Your task to perform on an android device: On the Agoda app, search for the hotels in Berlin for my upcoming trip from December 17th to December 21st.
Image 0: 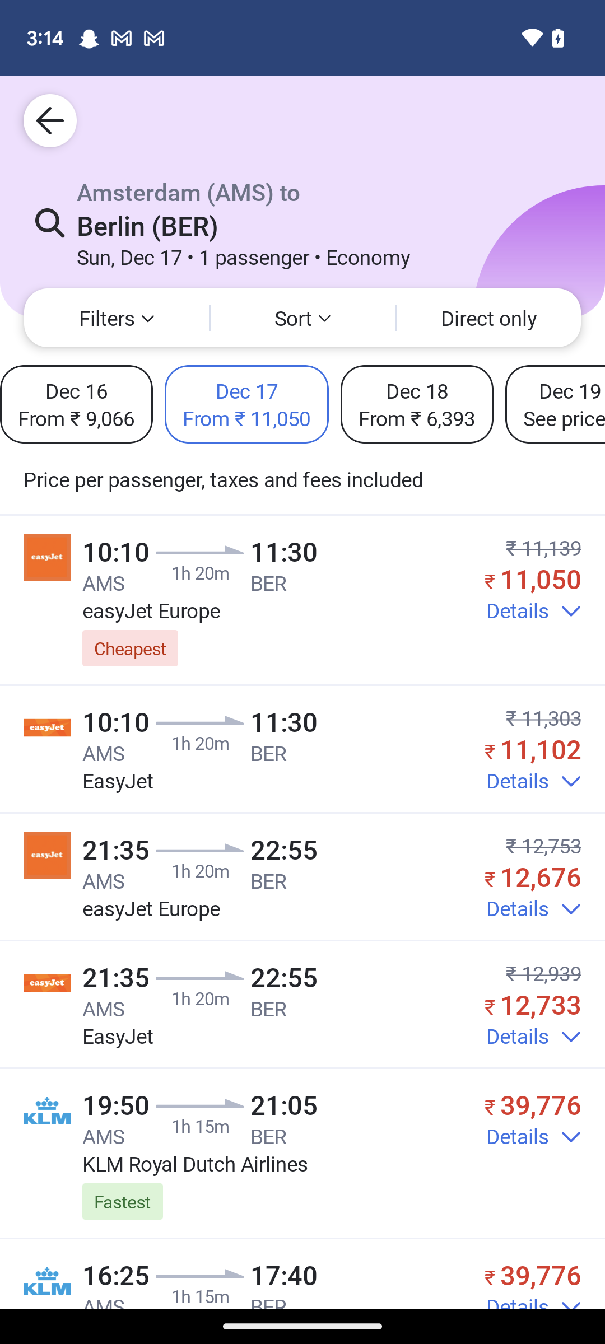
Go back to the home screen of the app.
Step 0: press back button
Image 1: 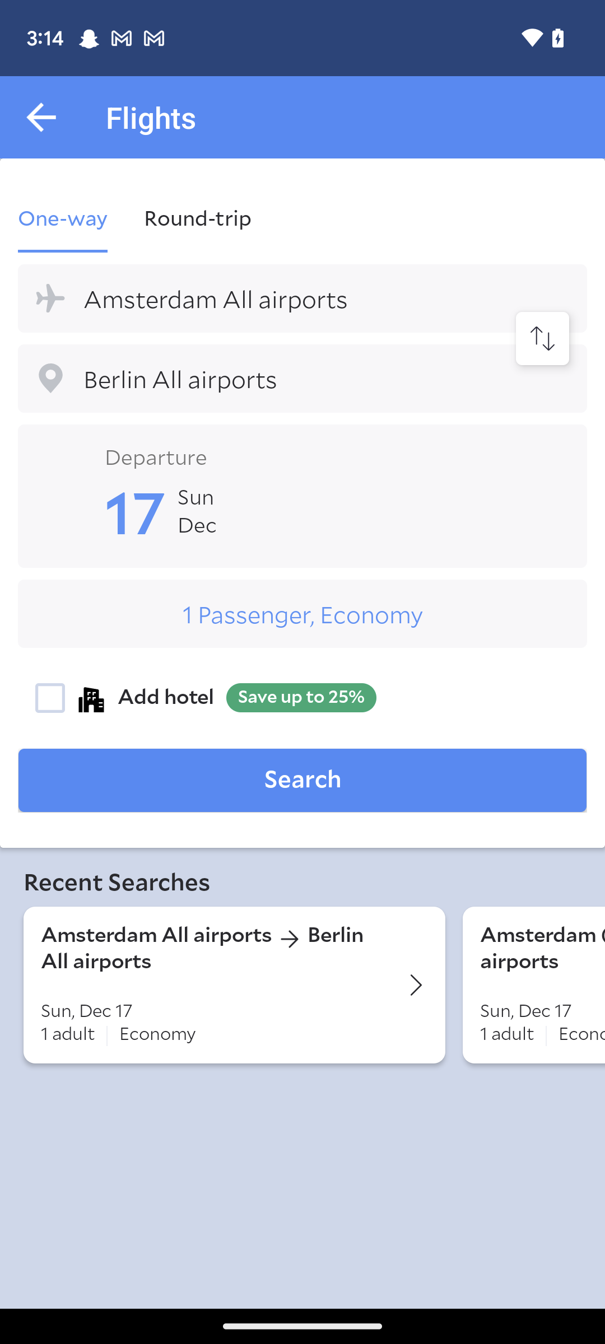
Go back to the home screen of the app.
Step 1: press back button
Image 2: 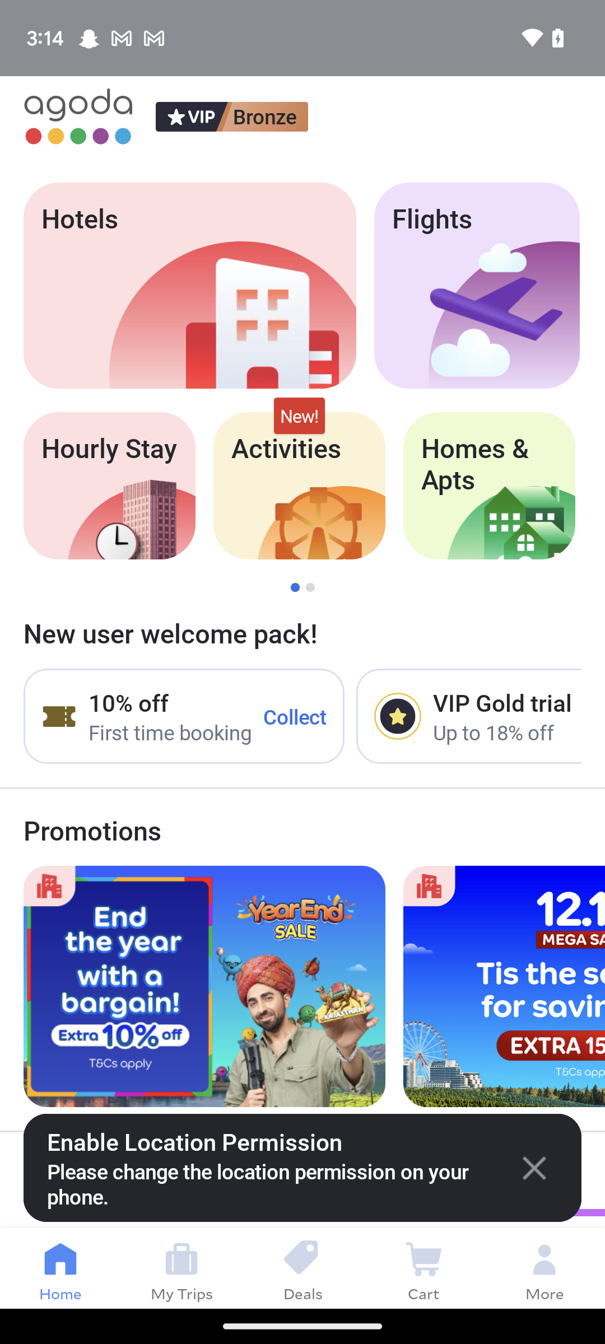
Click on the Hotels icon at the top of the screen.
Step 2: click (189, 286)
Image 3: 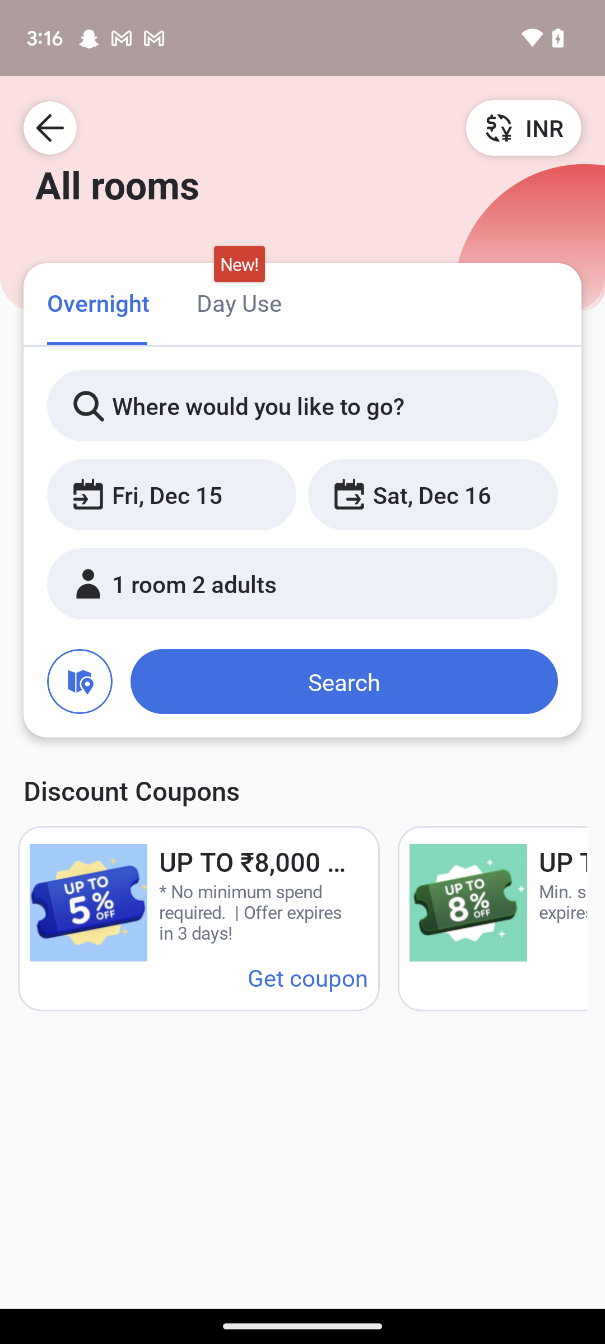
Click on the destination tab.
Step 3: click (290, 405)
Image 4: 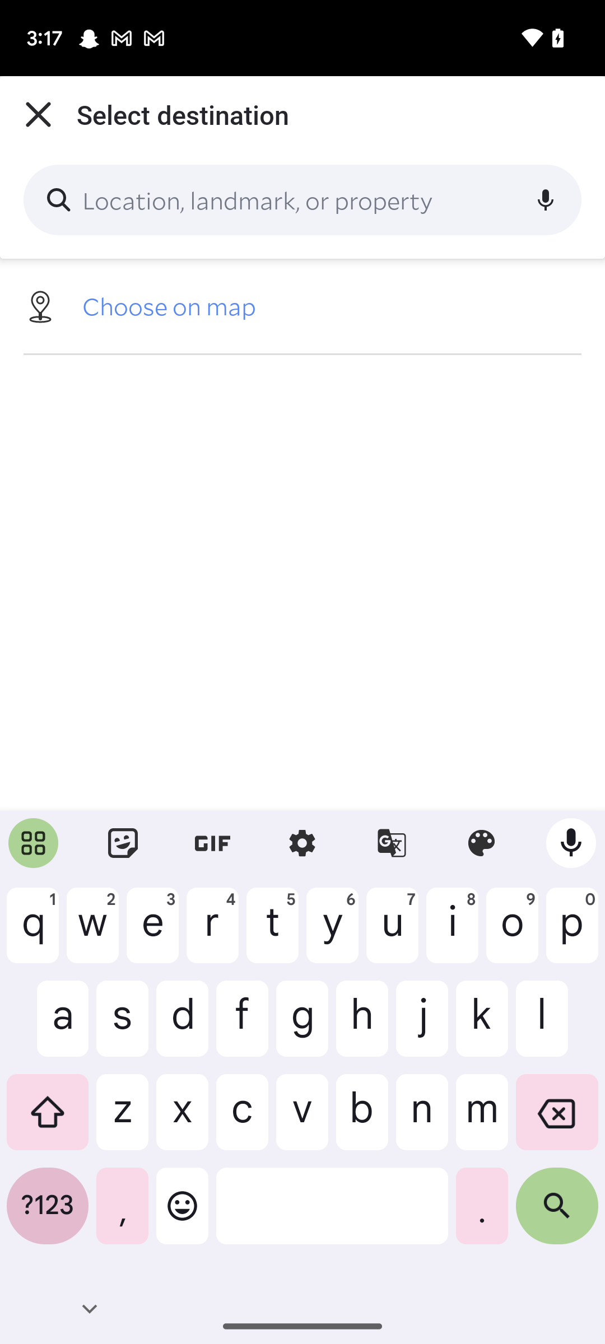
Type in Berlin.
Step 4: type "Berlin"
Image 5: 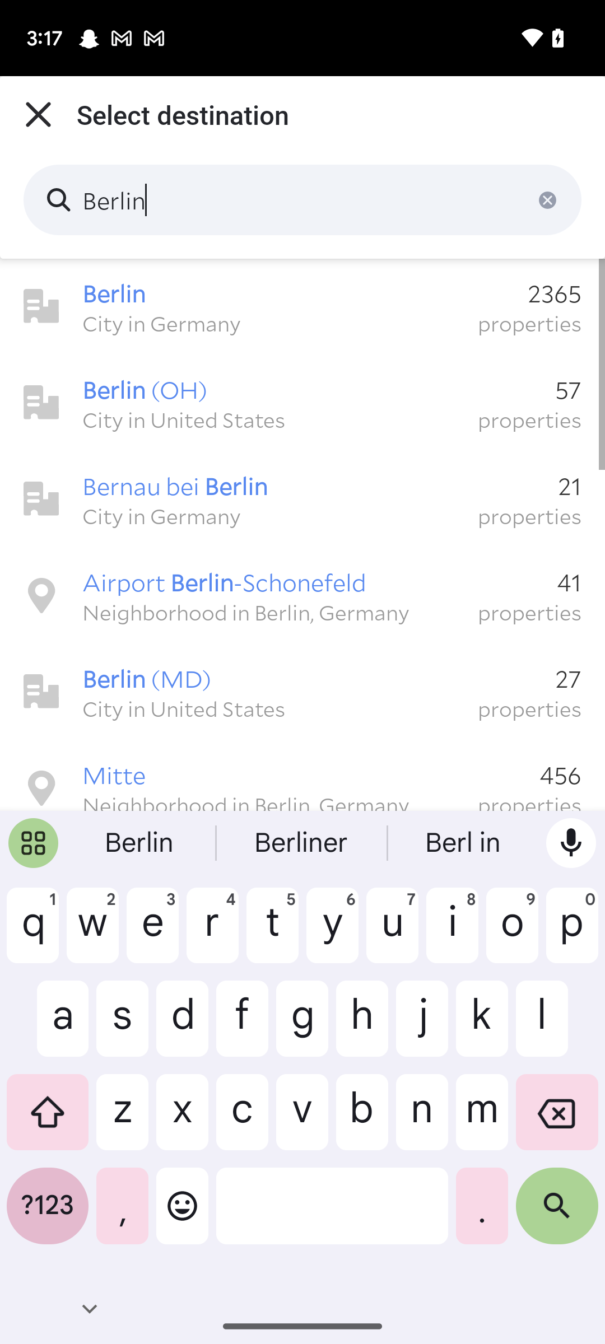
Click on the first location.
Step 5: click (293, 293)
Image 6: 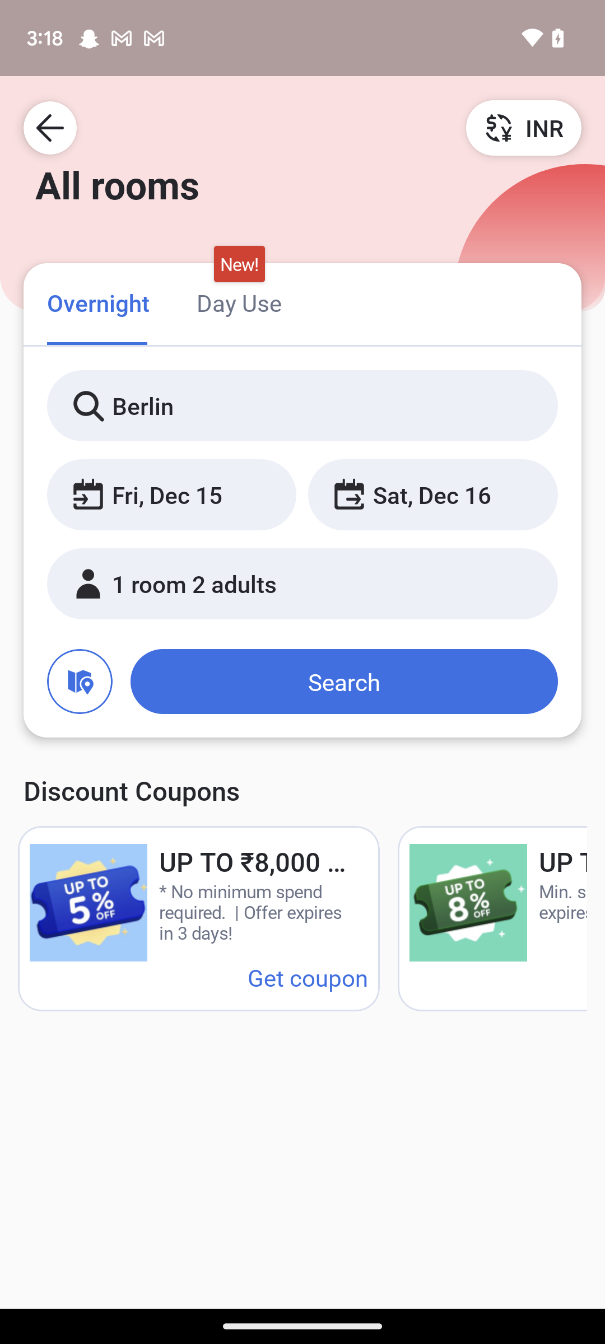
Click on the date.
Step 6: click (167, 494)
Image 7: 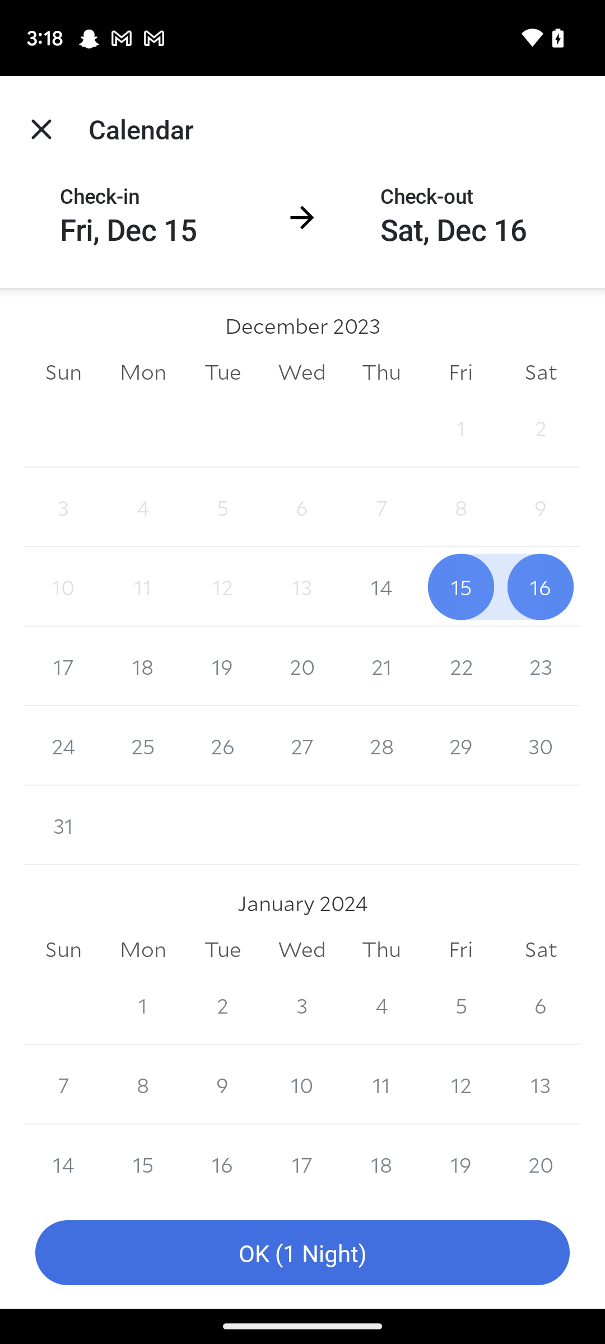
Select the dates from December 17th to December 21st.
Step 7: click (63, 666)
Image 8: 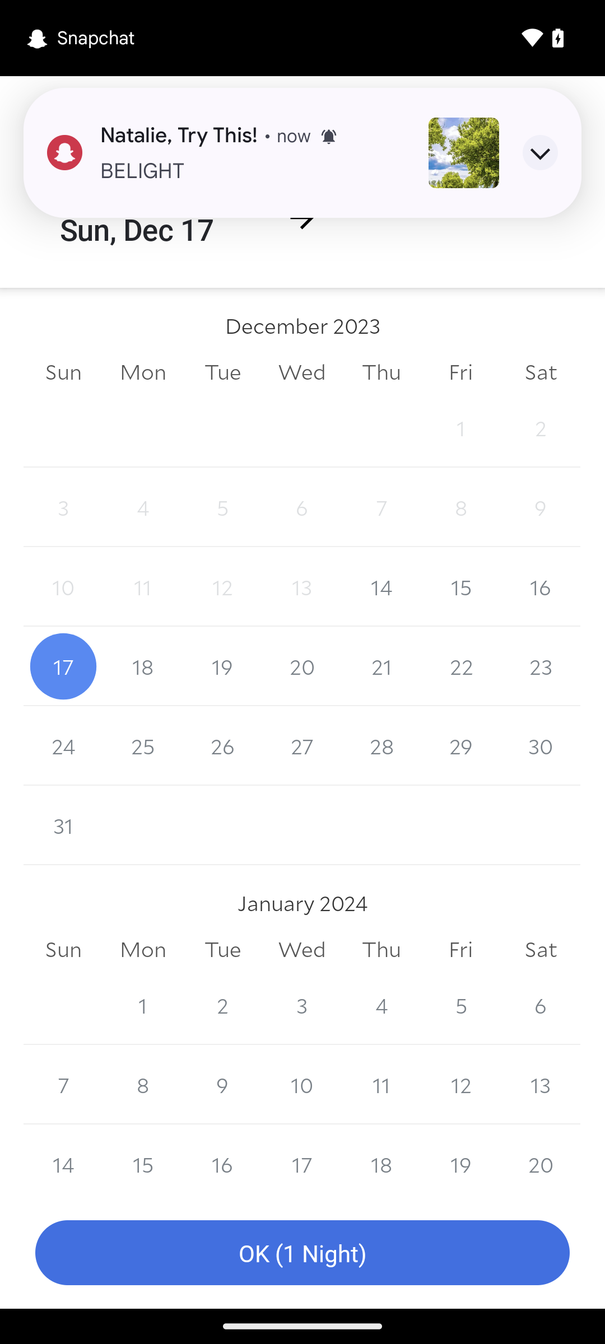
Select the dates from December 17th to December 21st.
Step 8: click (381, 666)
Image 9: 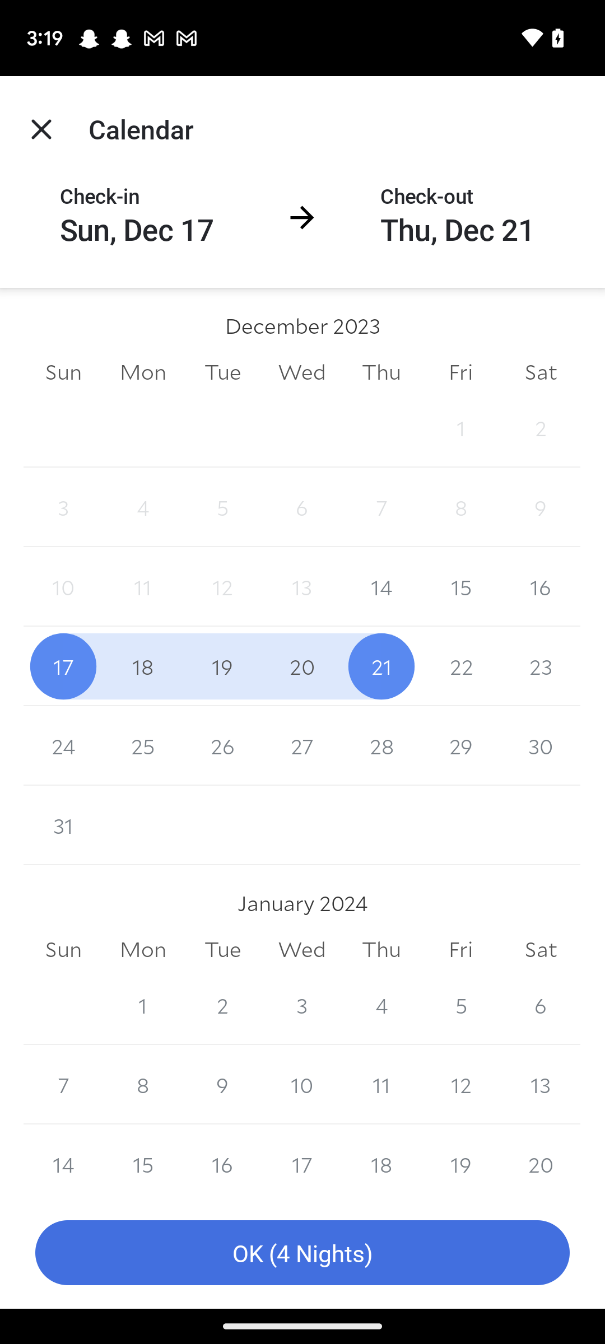
Click on the OK at the bottom of the screen.
Step 9: click (302, 1253)
Image 10: 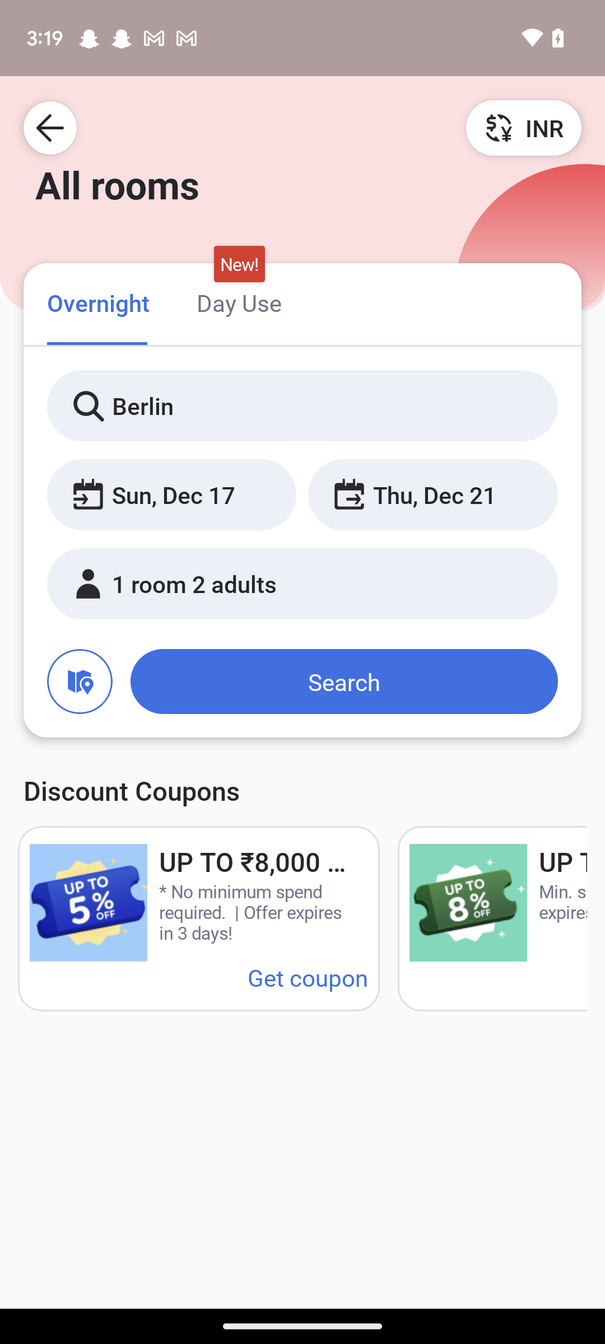
Click on  the person tab.
Step 10: click (194, 584)
Image 11: 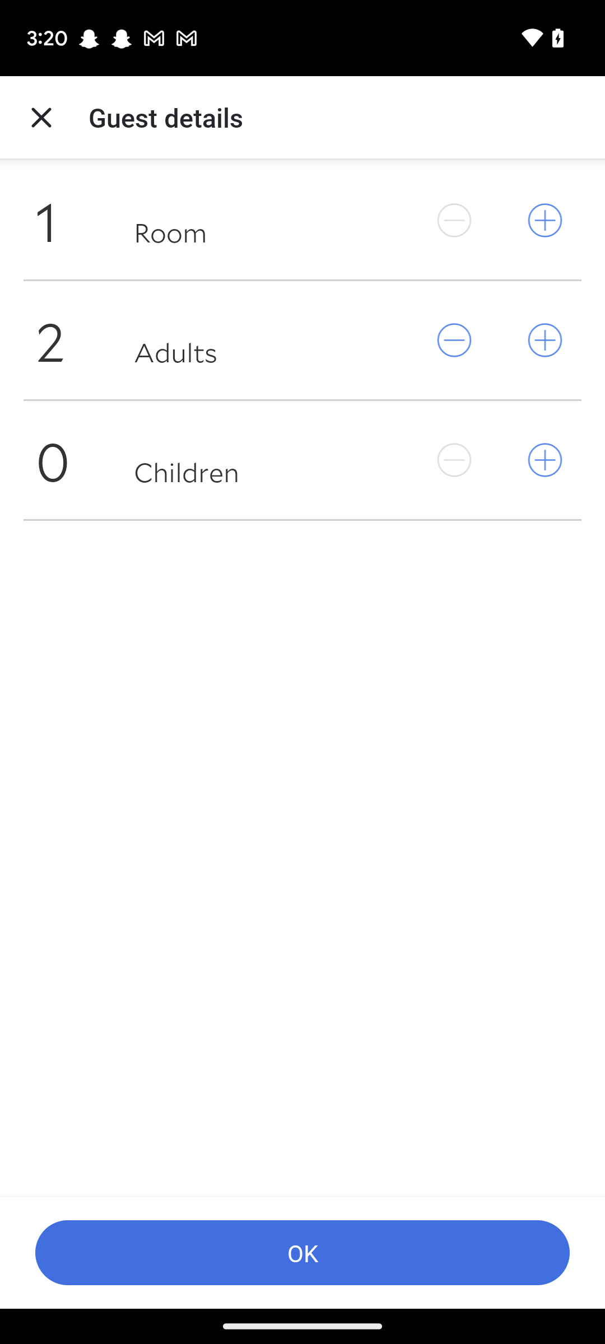
Set the number of adults to 1.
Step 11: click (454, 339)
Image 12: 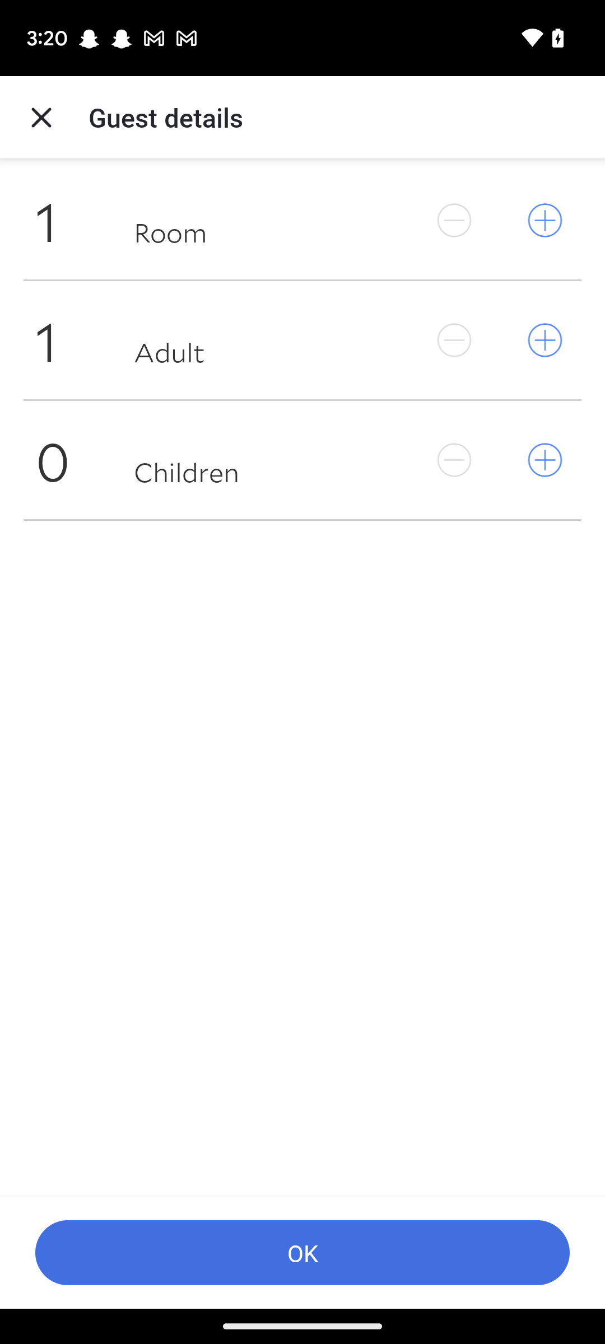
Click on the OK at the bottom of the screen.
Step 12: click (302, 1253)
Image 13: 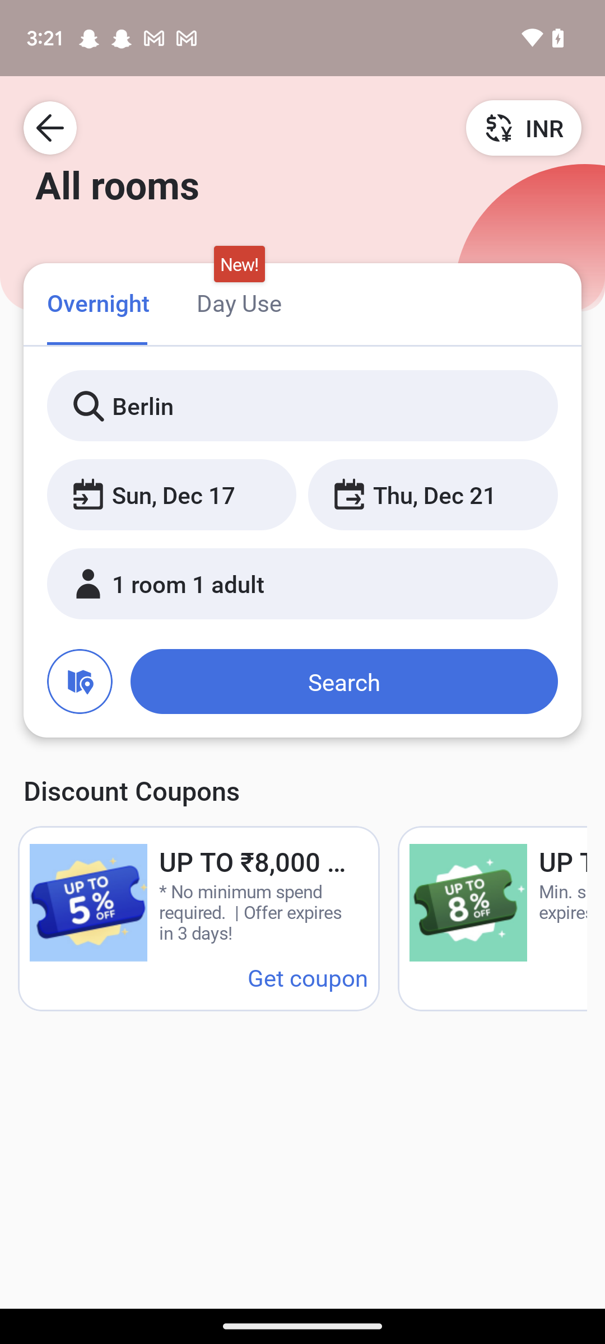
Click on the Search tab.
Step 13: click (344, 682)